Your task to perform on an android device: I want to view the specifications of the short body  in the sanitary bazaar app
Image 0: 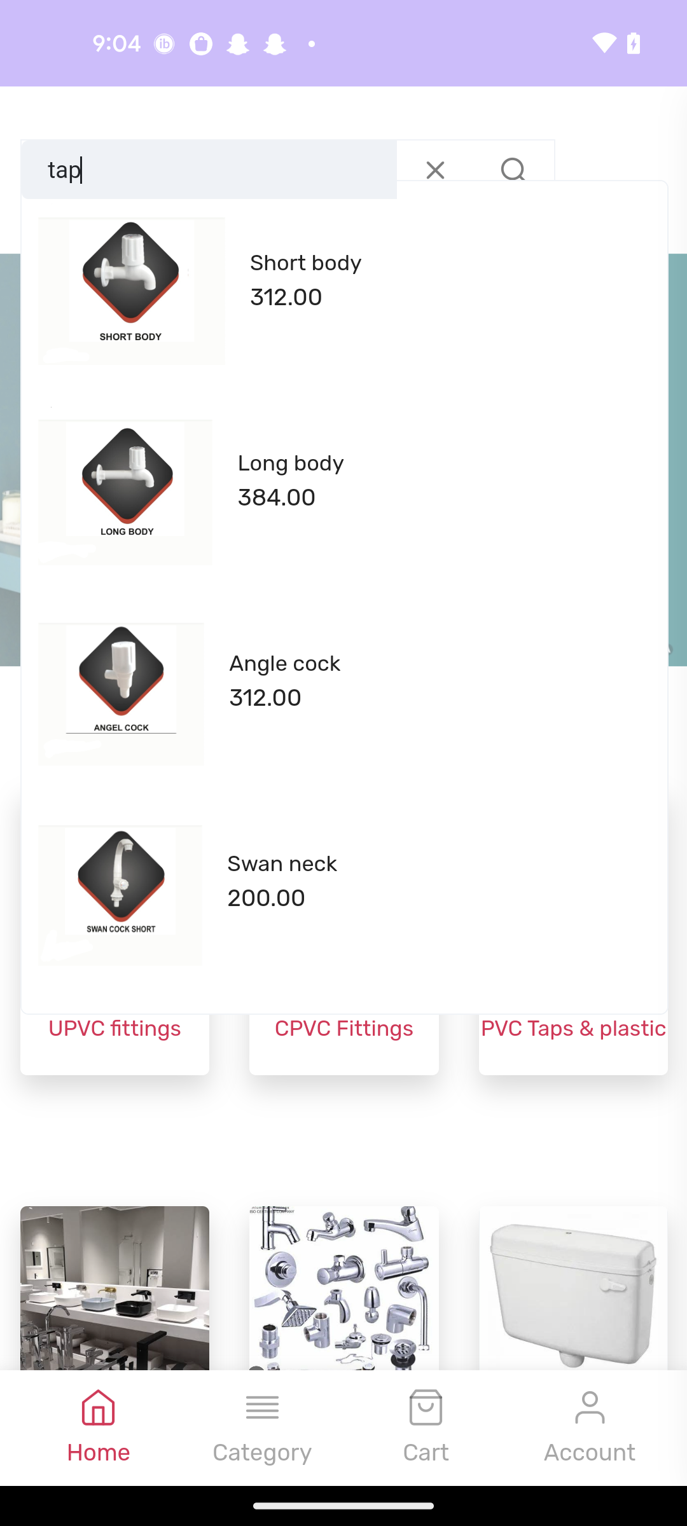
Click on the short body tap
Step 0: click (130, 280)
Image 1: 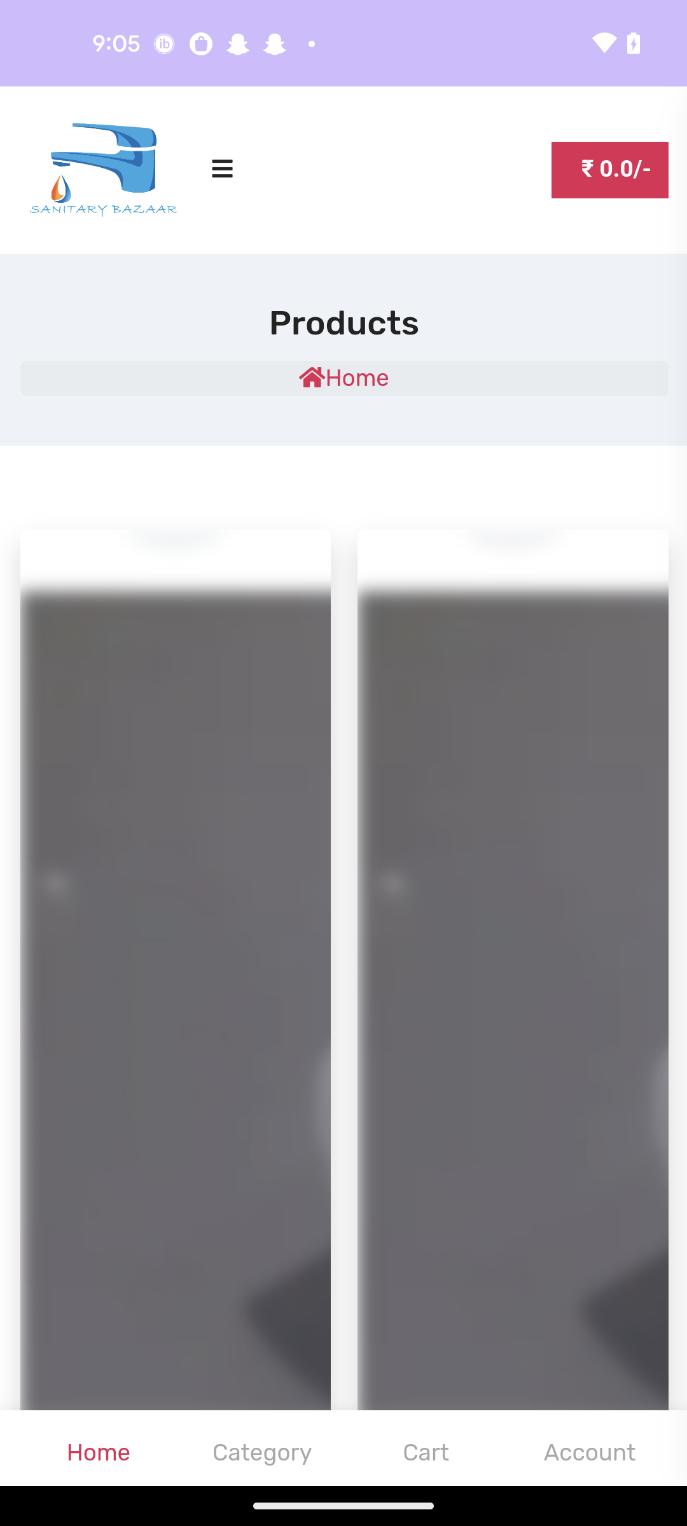
Click on the short body tap
Step 1: wait
Image 2: 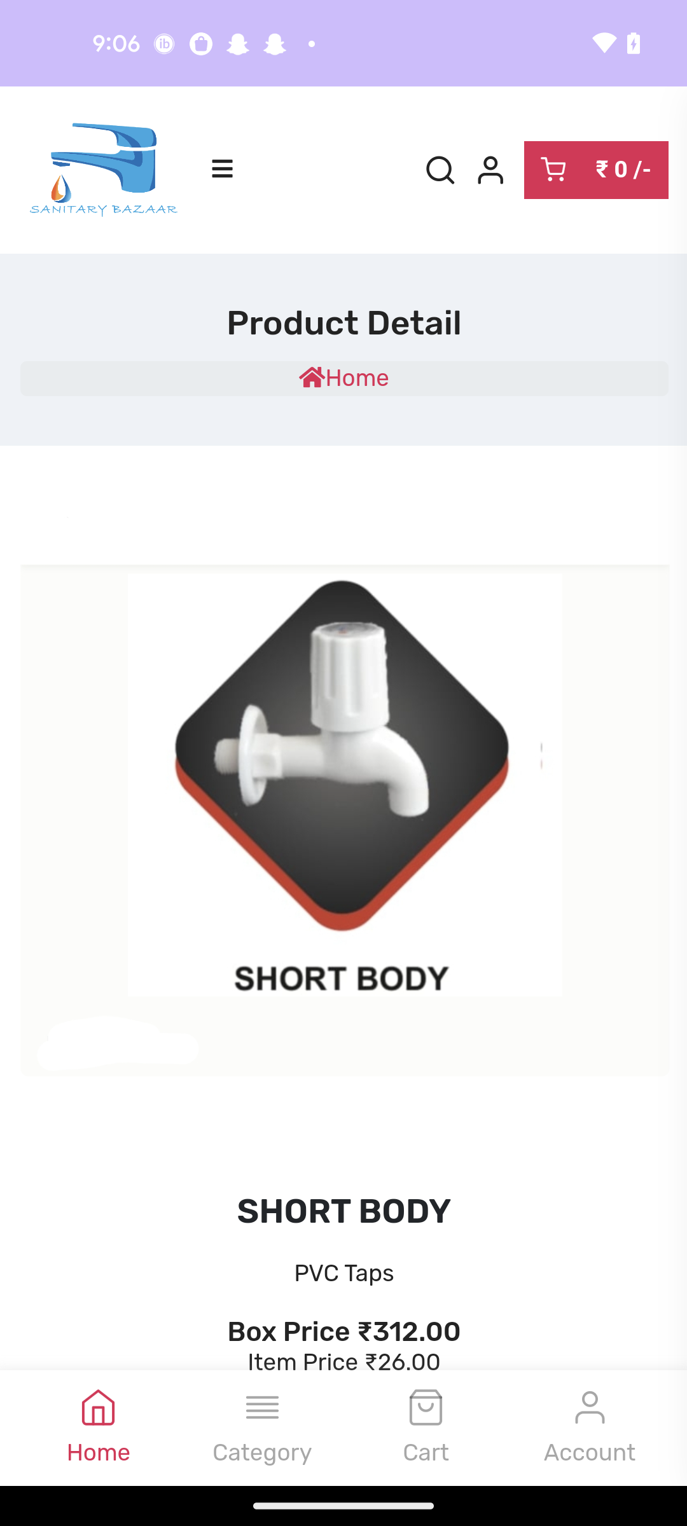
Swipe up to view the product 
Step 2: scroll down
Image 3: 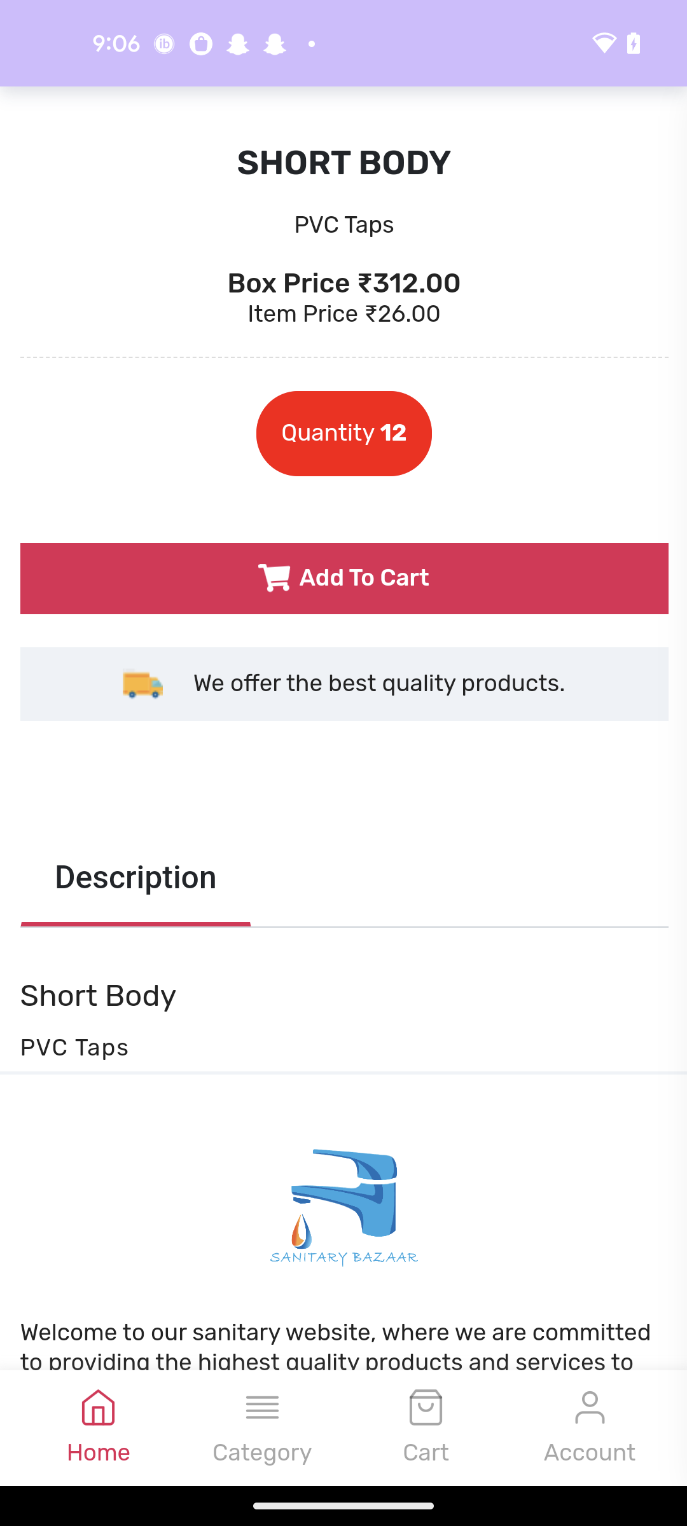
Swipe up to view the product 
Step 3: scroll down